Your task to perform on an android device: I would like to view more products that are similar. Use the mango app to compare the prices of numerous comparable pairs of shoes in uk size 10.
Image 0: 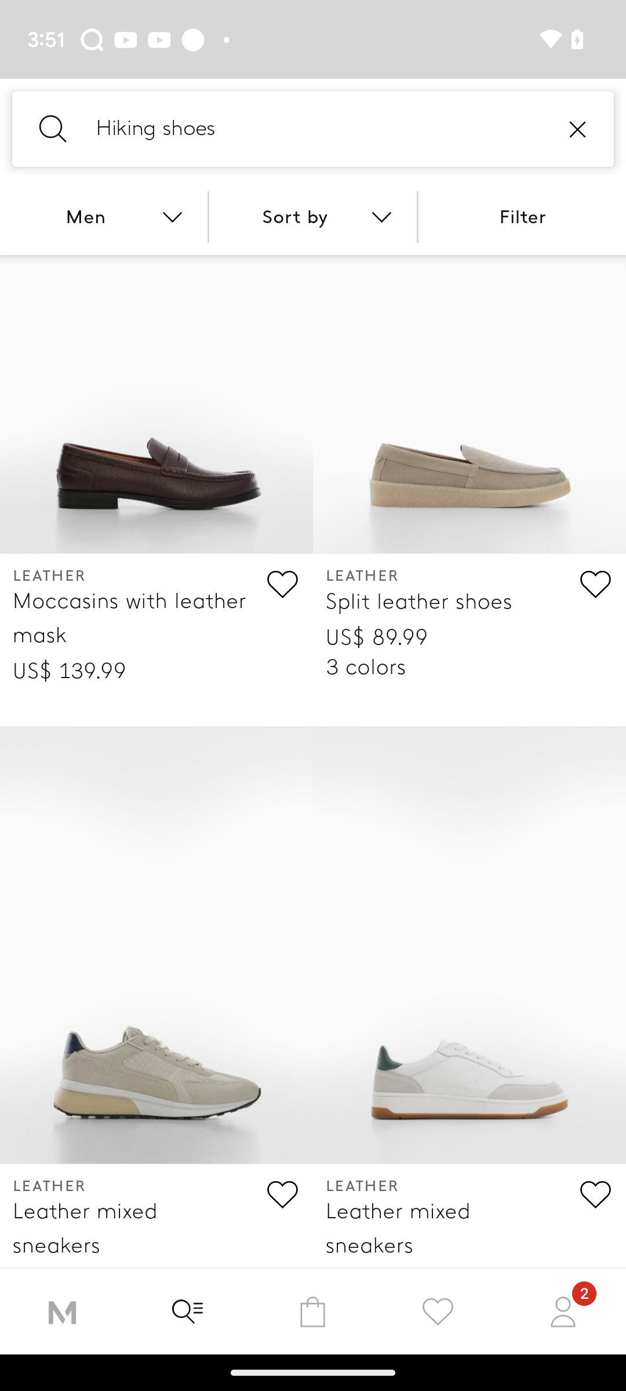
Click on the filter icon at the top right of the screen.
Step 0: click (522, 217)
Image 1: 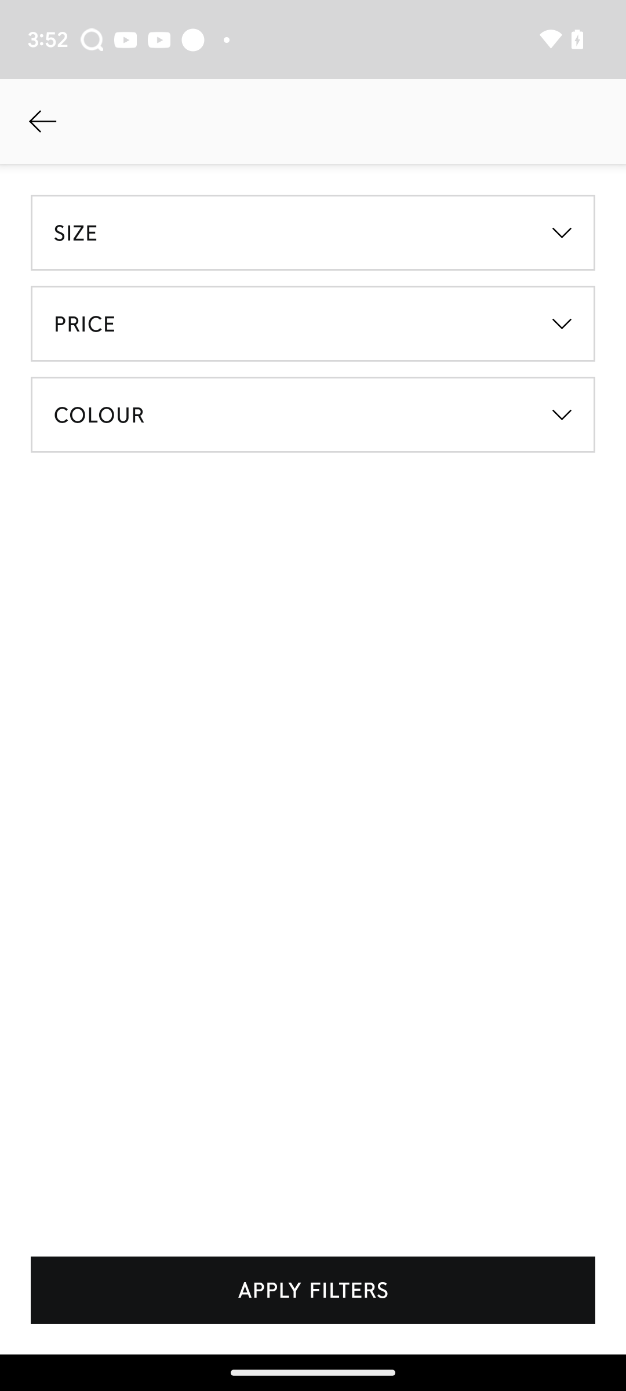
Click on the size drop down icon
Step 1: click (313, 232)
Image 2: 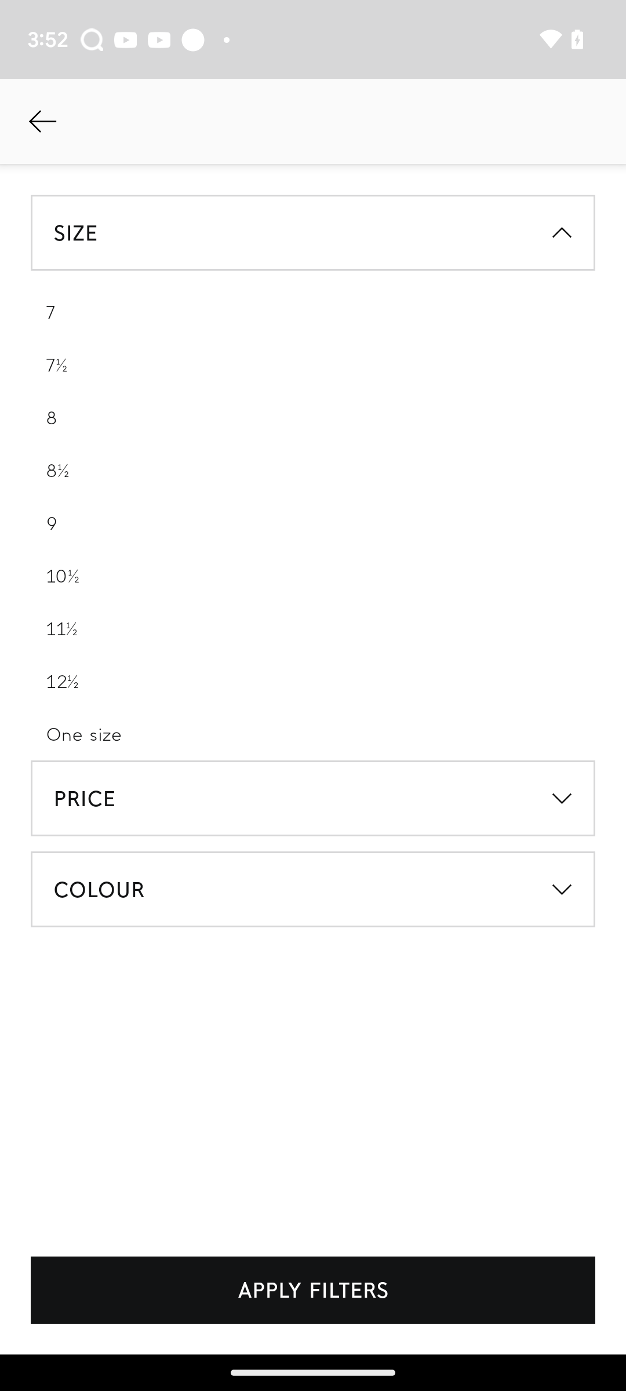
Select size 10
Step 2: click (313, 576)
Image 4: 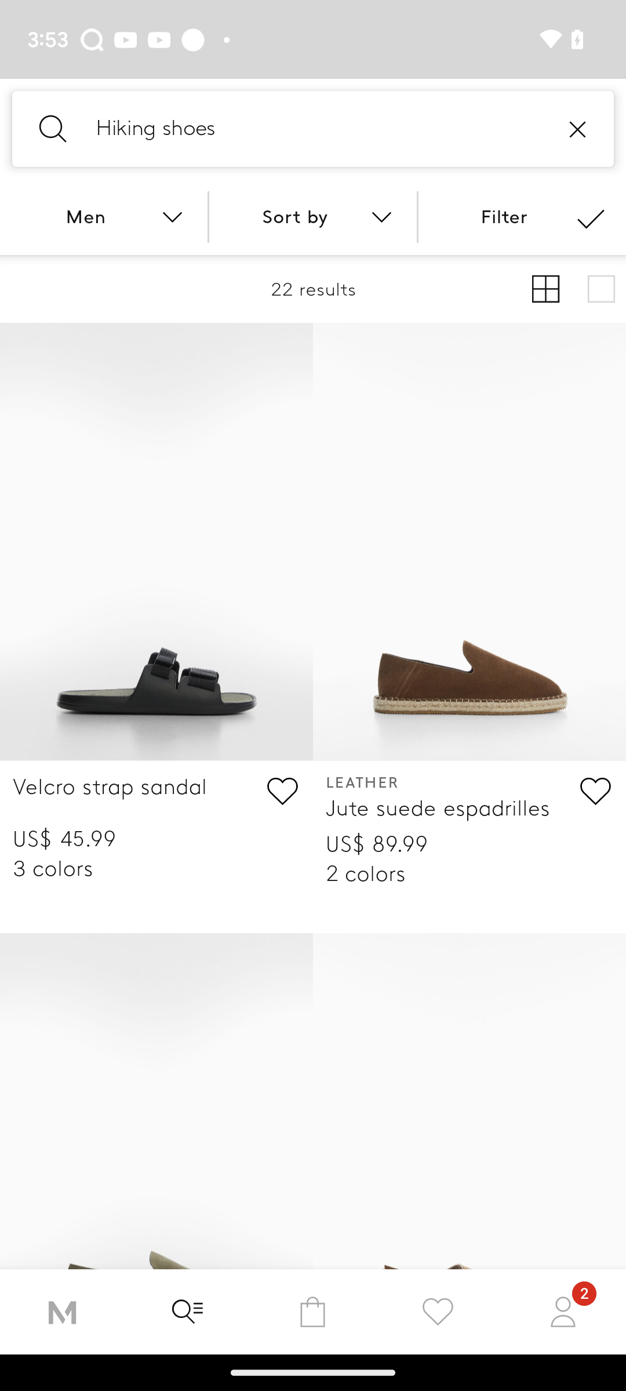
Click on apply filter button
Step 4: wait